Your task to perform on an android device: I want to send my buddy Eva Cook's ESIC-COVID-19 file via Gmail to EvaCook@dayrep.com because she required it yesterday
Image 0: 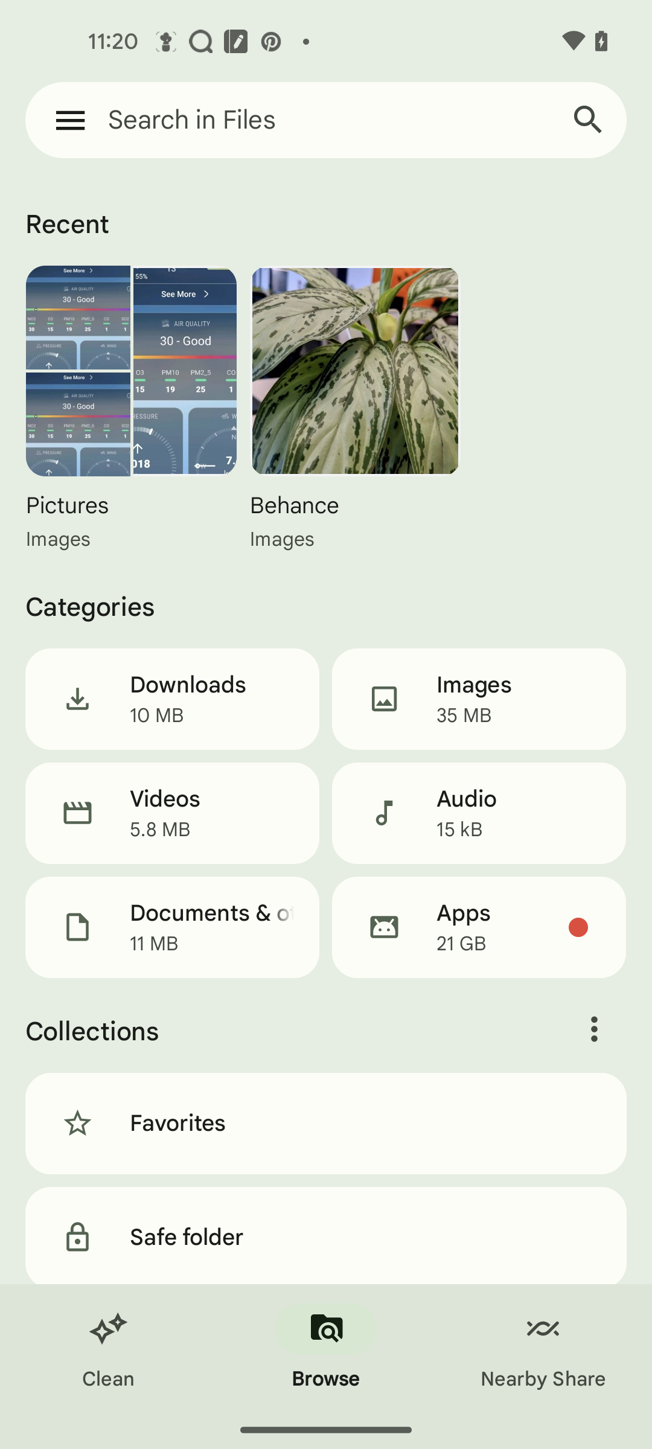
click on the search bar
Step 0: click (326, 120)
Image 1: 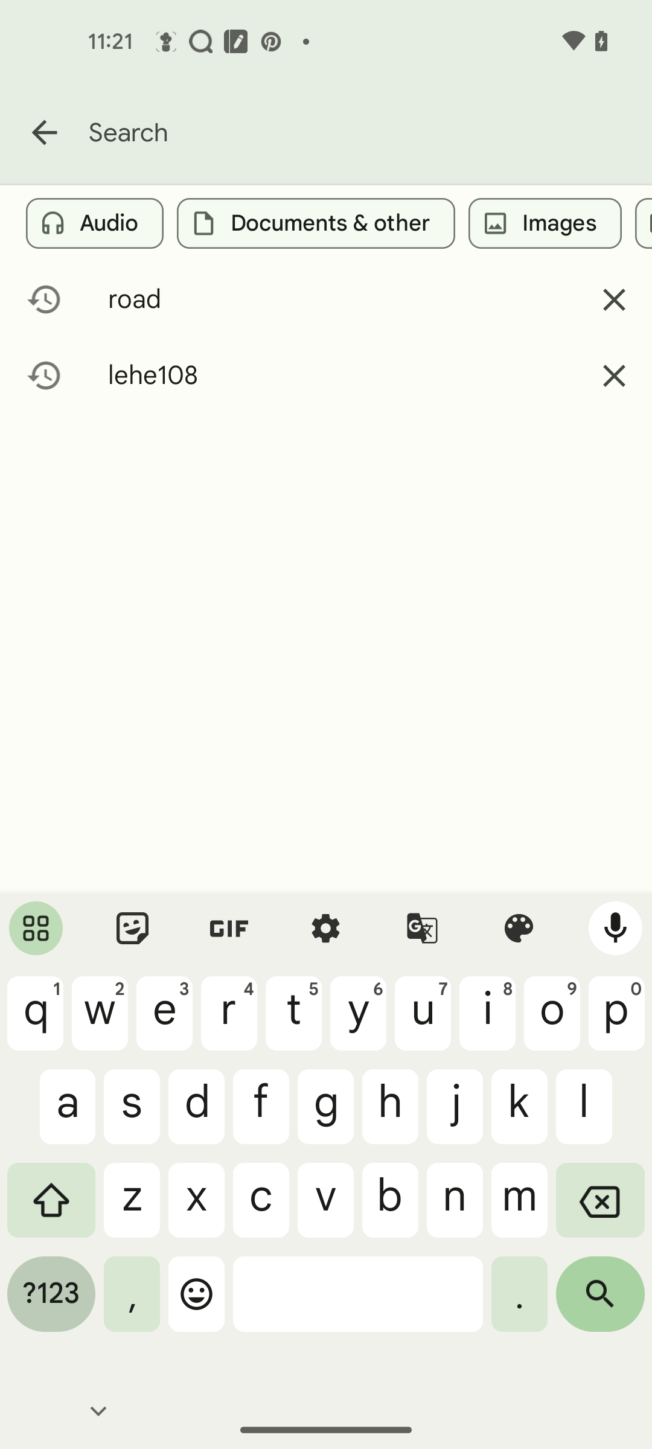
search for ESIC-COVID-19 file
Step 1: type "ESIC-COVID-19"
Image 2: 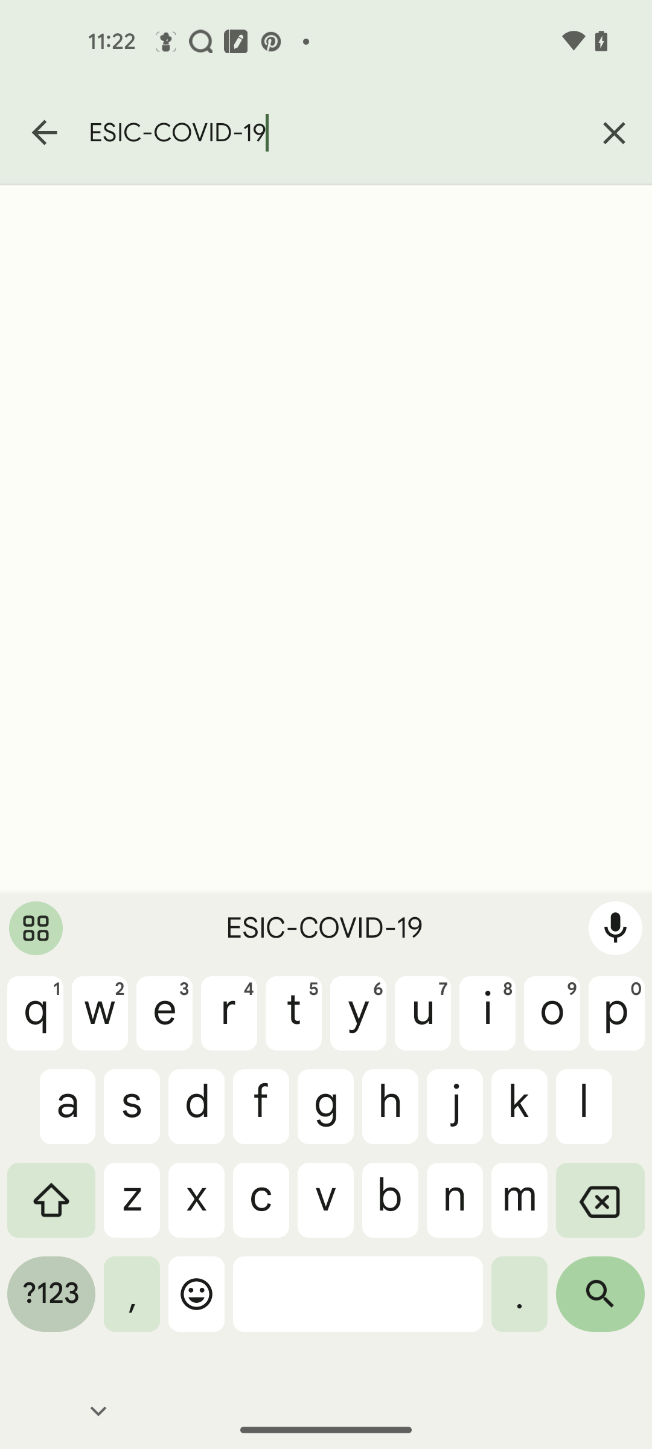
click on the search icon
Step 2: click (600, 1303)
Image 3: 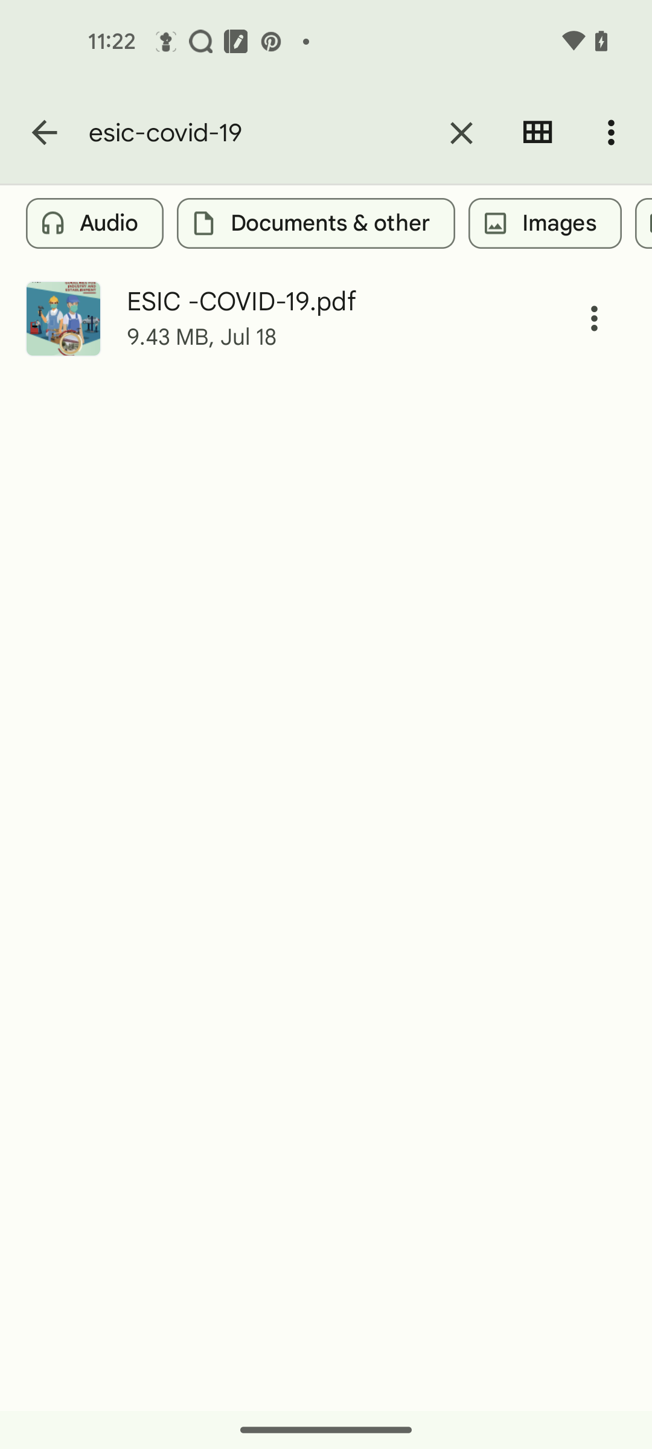
click on the 3 dot icon of the file
Step 3: click (594, 318)
Image 4: 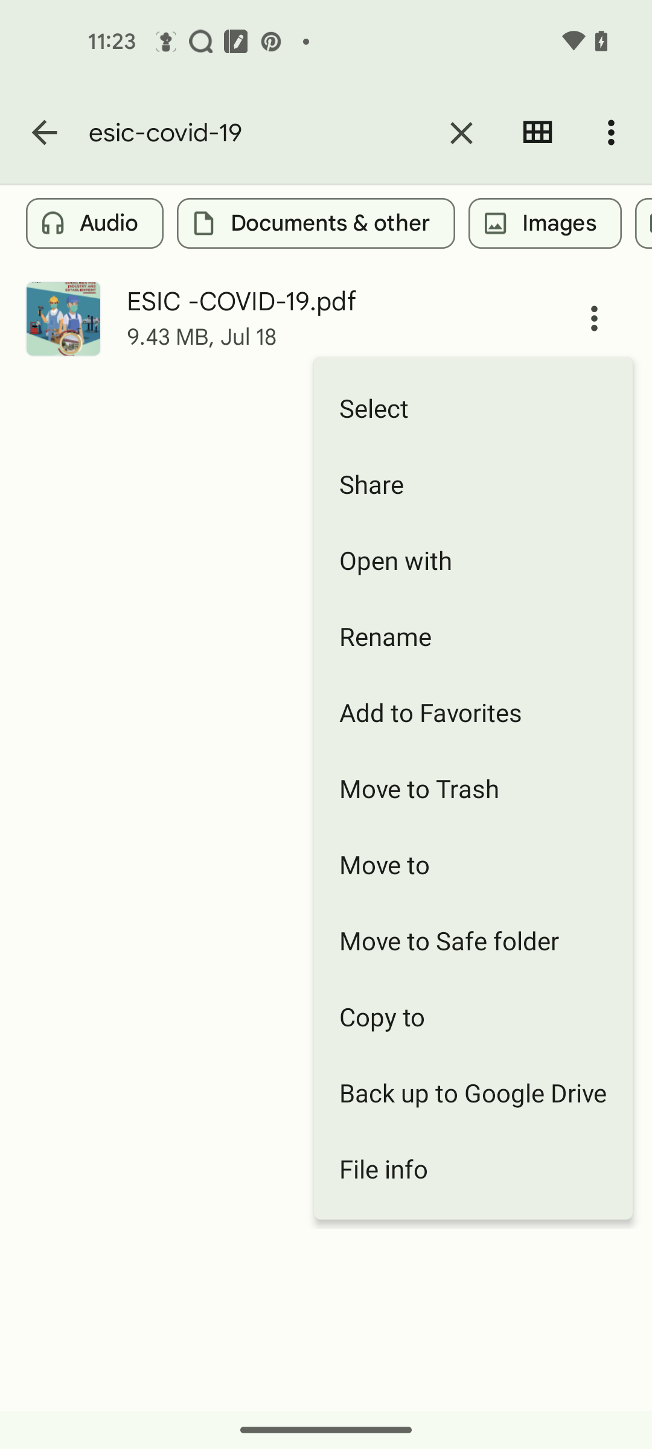
click on the share option
Step 4: click (473, 484)
Image 5: 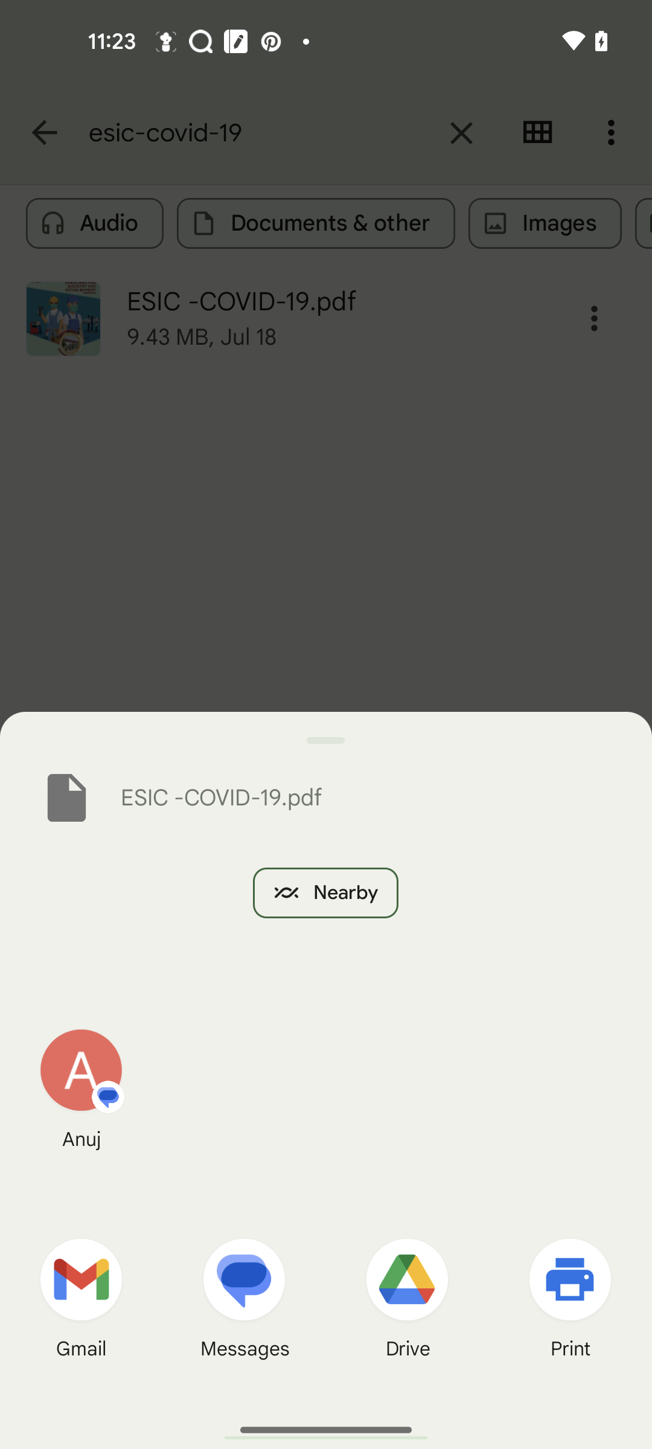
click on the gmail
Step 5: click (80, 1279)
Image 6: 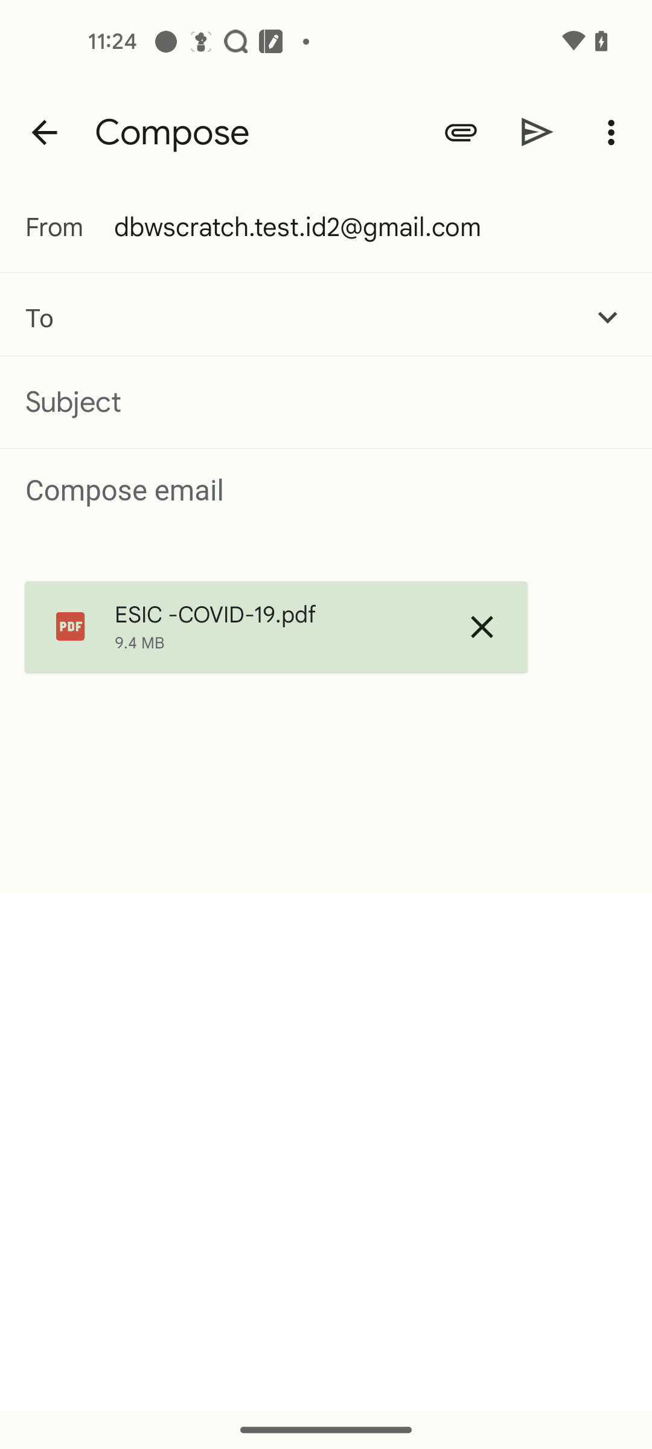
click on receiver email address text field 
Step 6: click (324, 317)
Image 7: 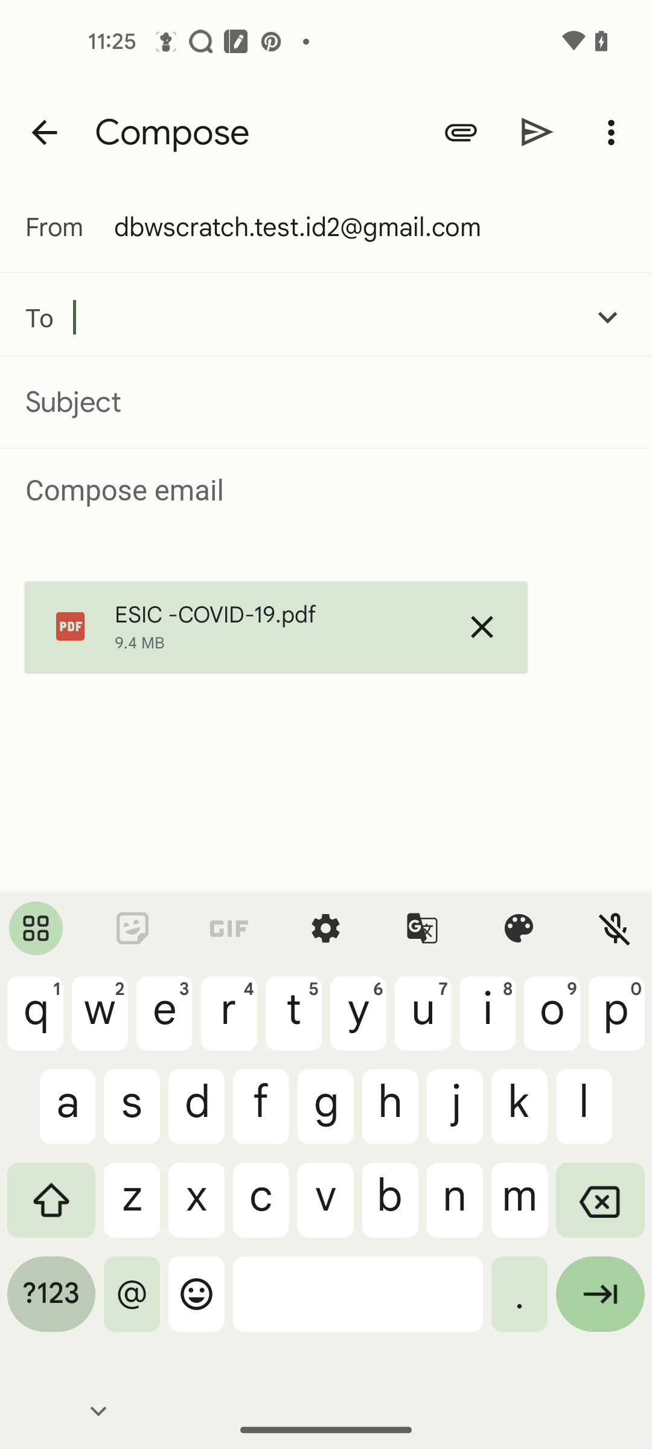
enter the receiver email address EvaCook@dayrep.com
Step 7: type "EvaCook@dayrep.com"
Image 8: 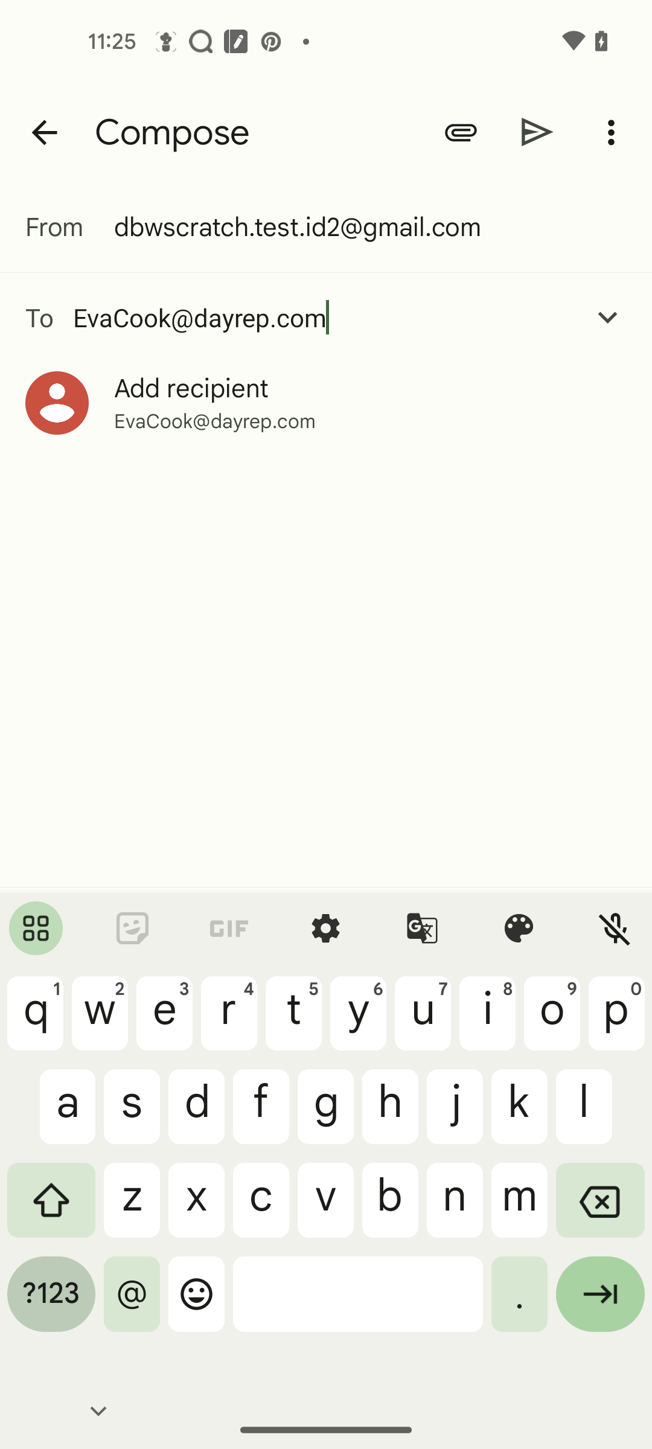
click on the add recipient
Step 8: click (191, 388)
Image 9: 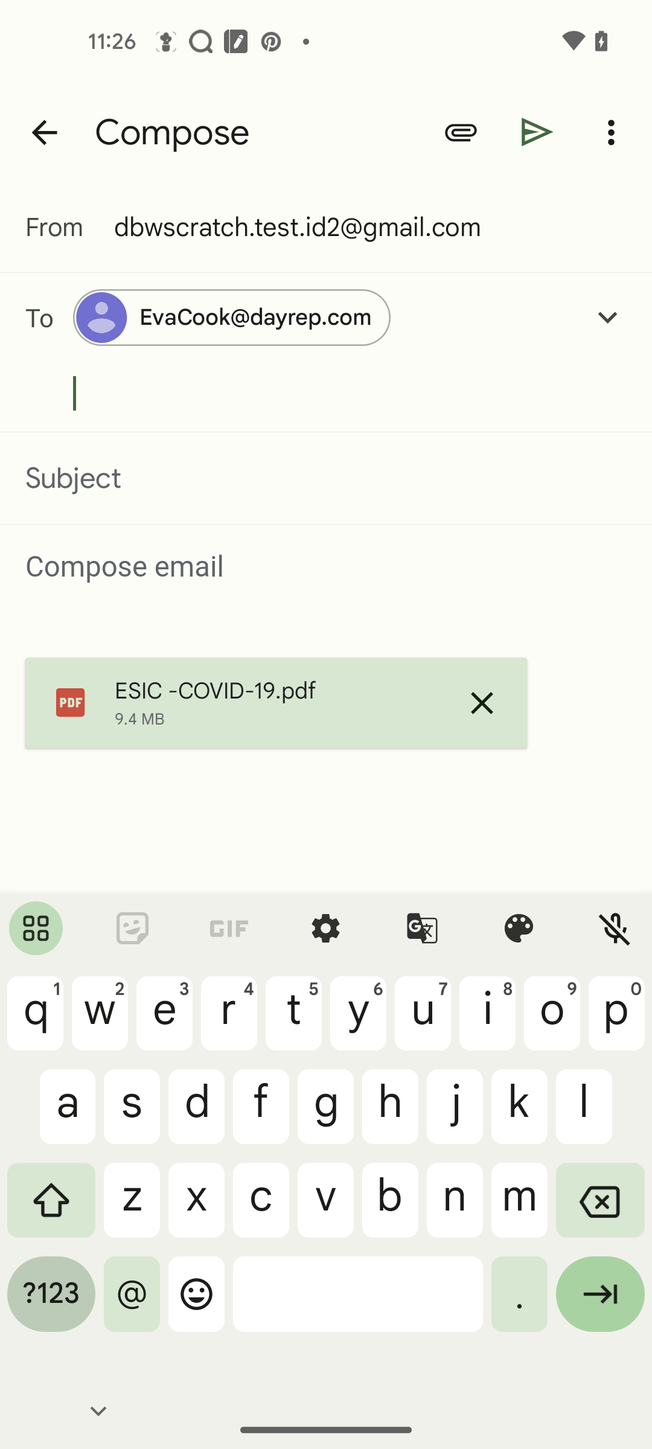
click on the send icon
Step 9: click (537, 132)